Your task to perform on an android device: Disable the Sound effects settings in the Duolingo app
Image 0: 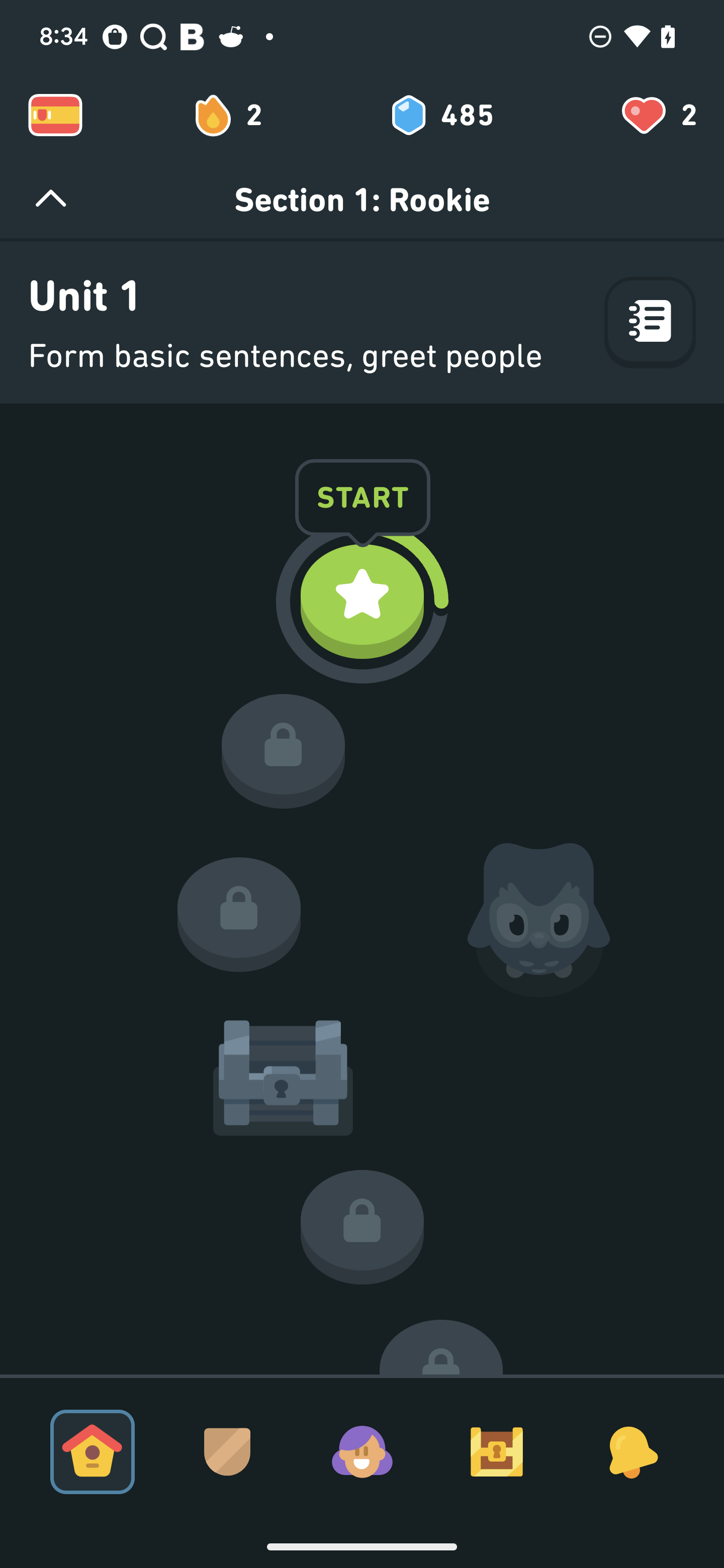
Click on the profile icon on the screen
Step 0: click (362, 1451)
Image 1: 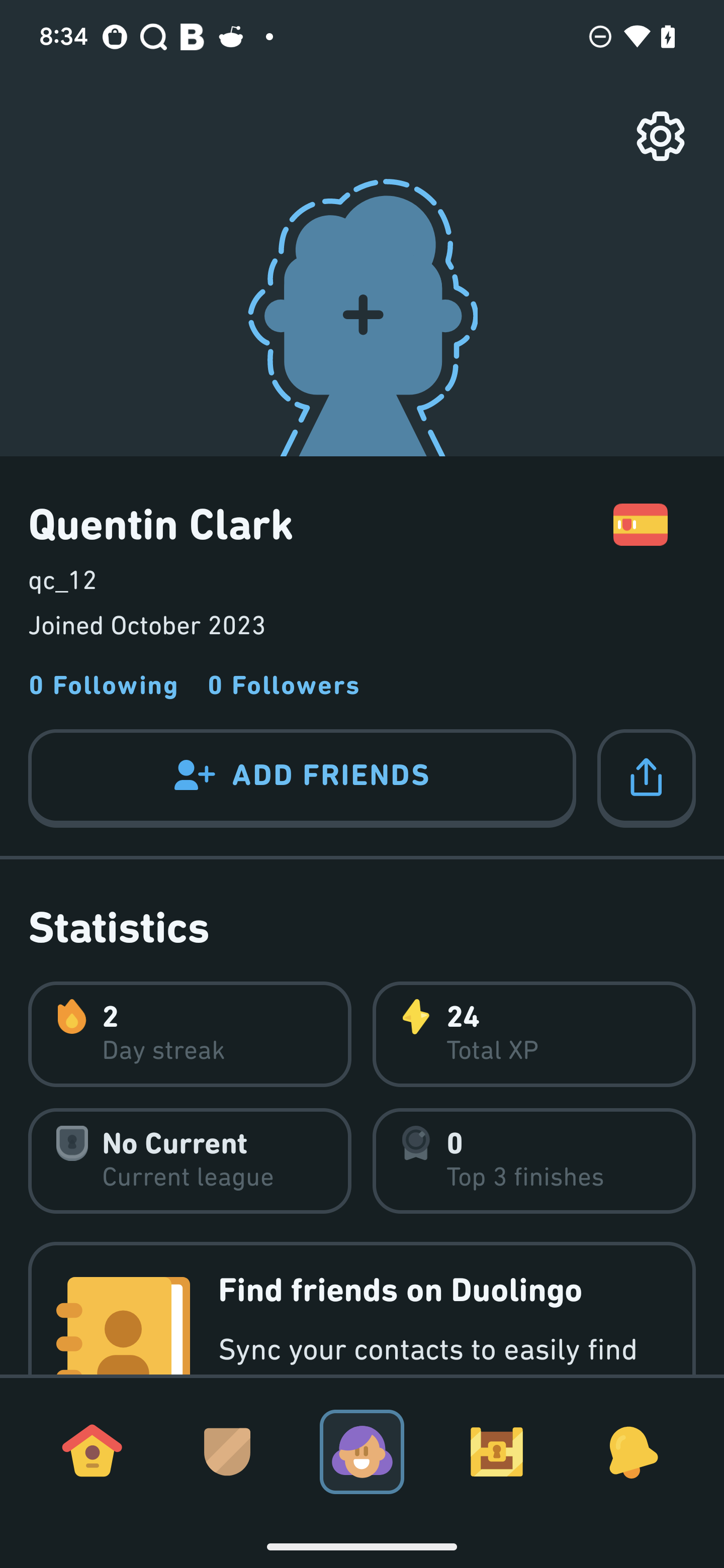
Click on the setting icon at the right top of the screen
Step 1: click (670, 128)
Image 2: 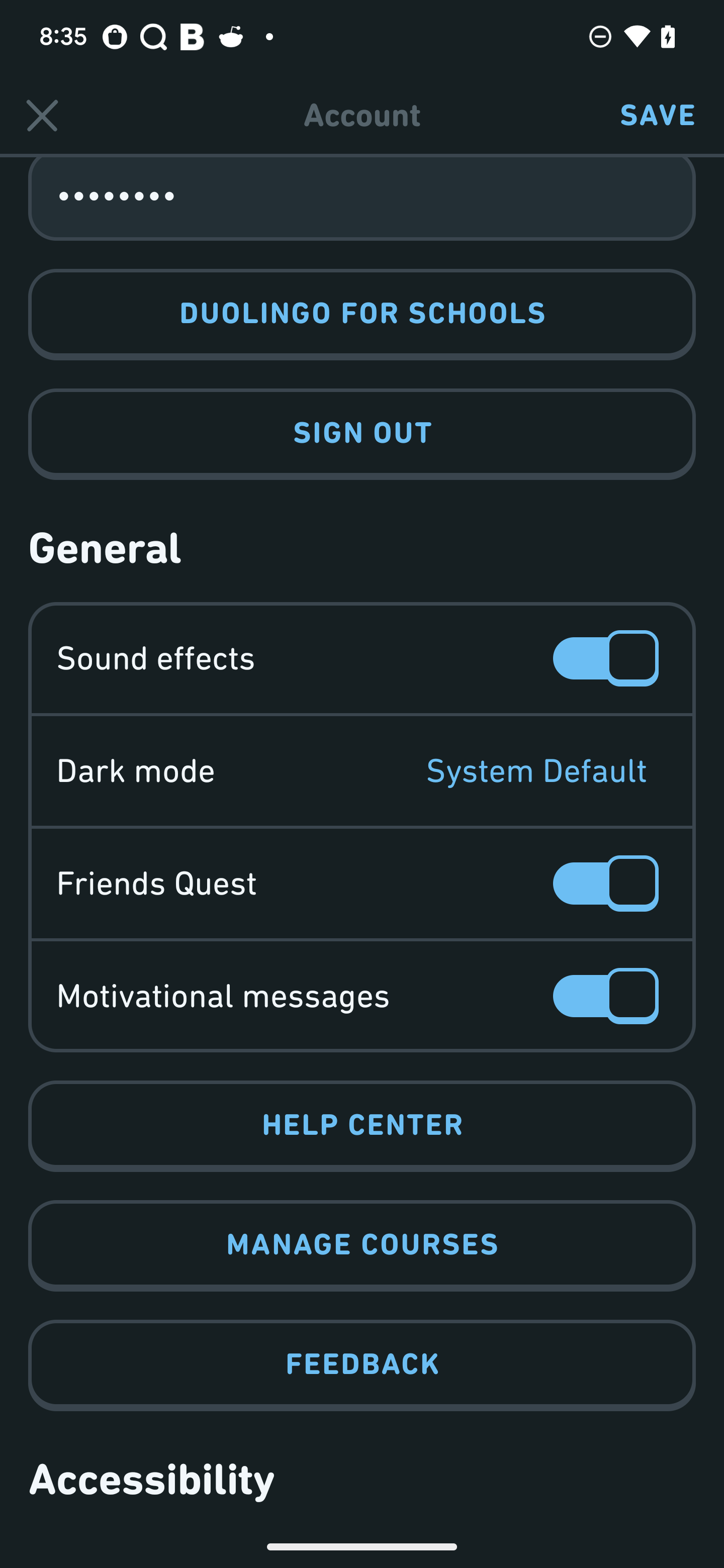
Click on the sound effects to disable
Step 2: click (610, 658)